Your task to perform on an android device: Compare the prices of Syska Iron Elara at different retailers.
Image 0: 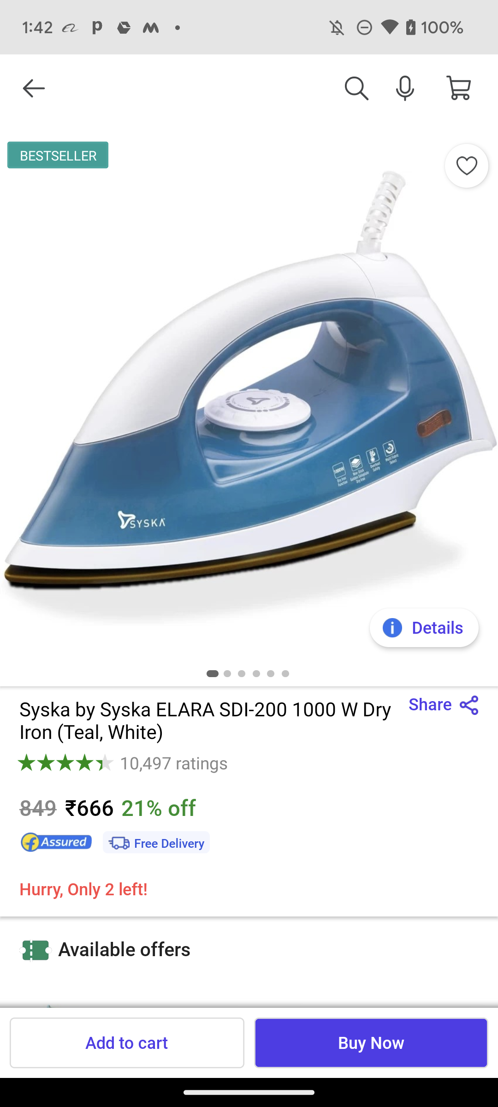
Scroll down to see other sellers options.
Step 0: scroll down
Image 1: 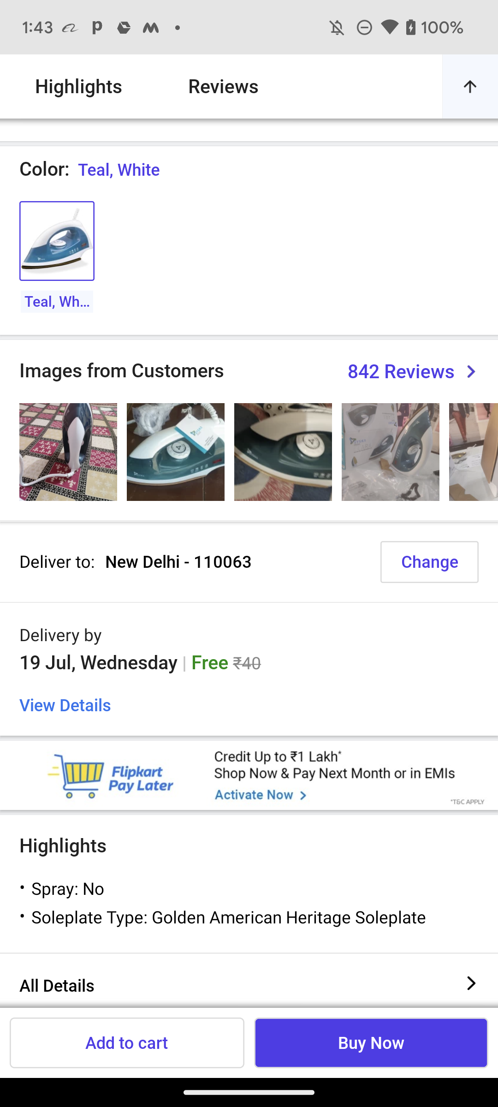
Scroll down to see other sellers options.
Step 1: scroll down
Image 2: 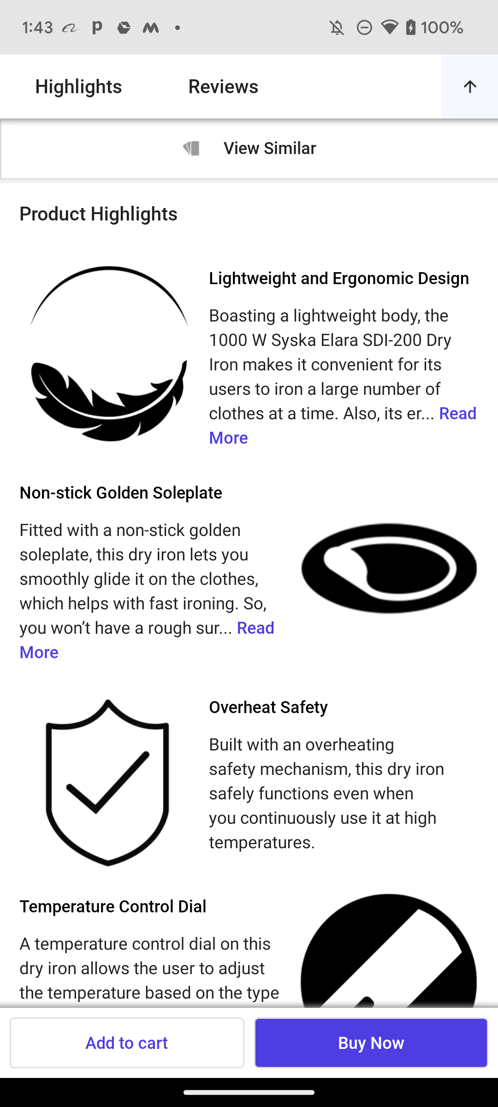
Scroll down to see other sellers options.
Step 2: scroll down
Image 3: 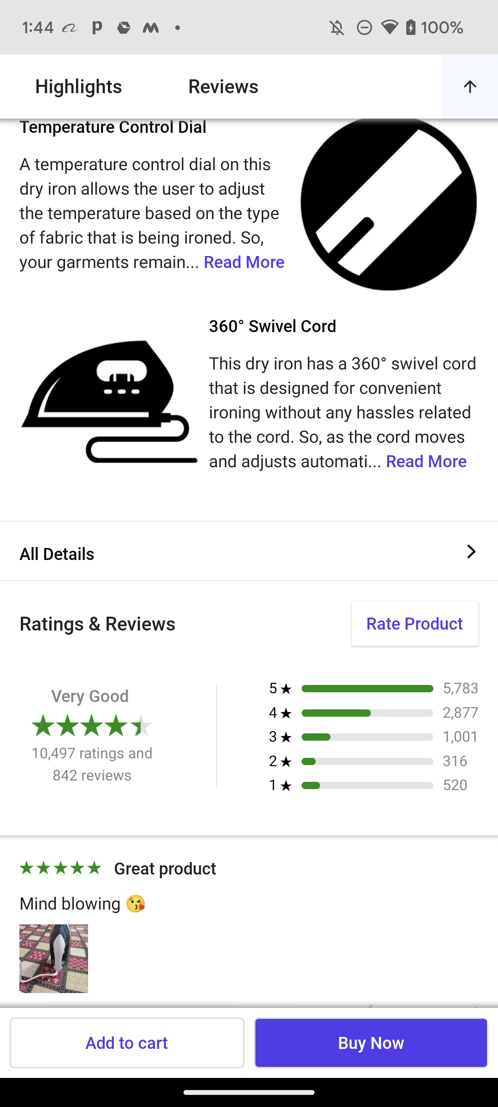
Scroll down to see other sellers options.
Step 3: scroll down
Image 4: 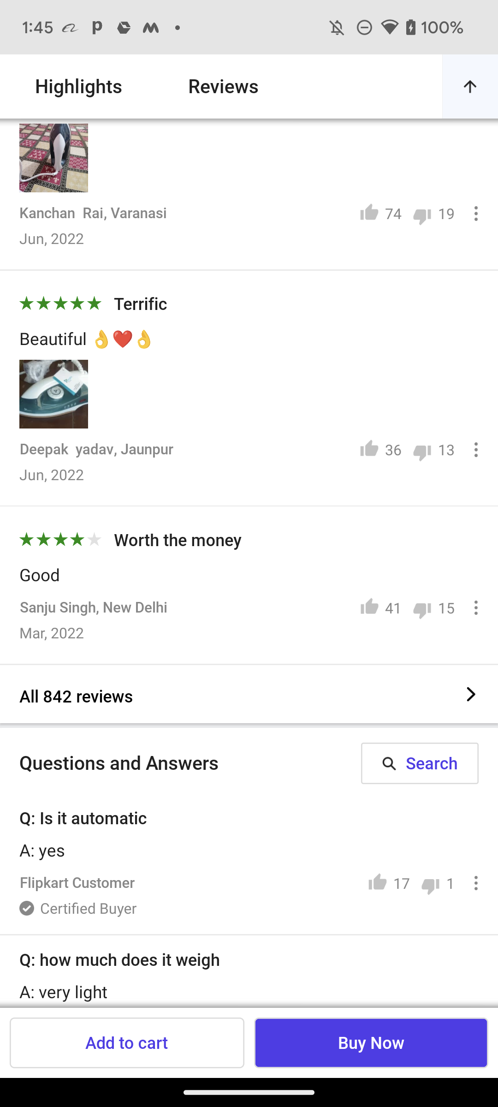
Scroll down to see other sellers options.
Step 4: scroll down
Image 5: 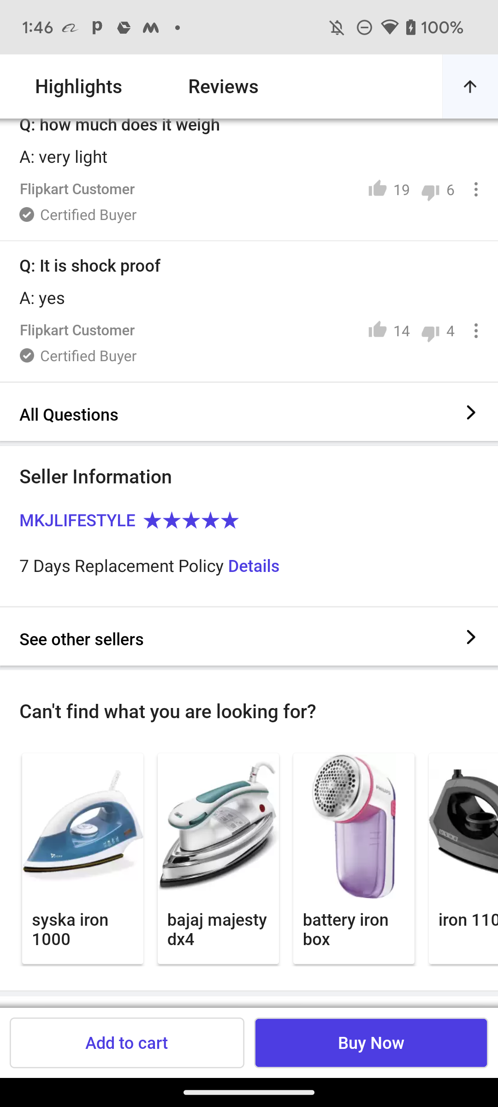
Click on the "see other sellers option"
Step 5: click (393, 632)